Your task to perform on an android device: The line my son is trying to draw with canvas is not straight, so with the help of a line shape, draw a straight line for me.
Image 0: 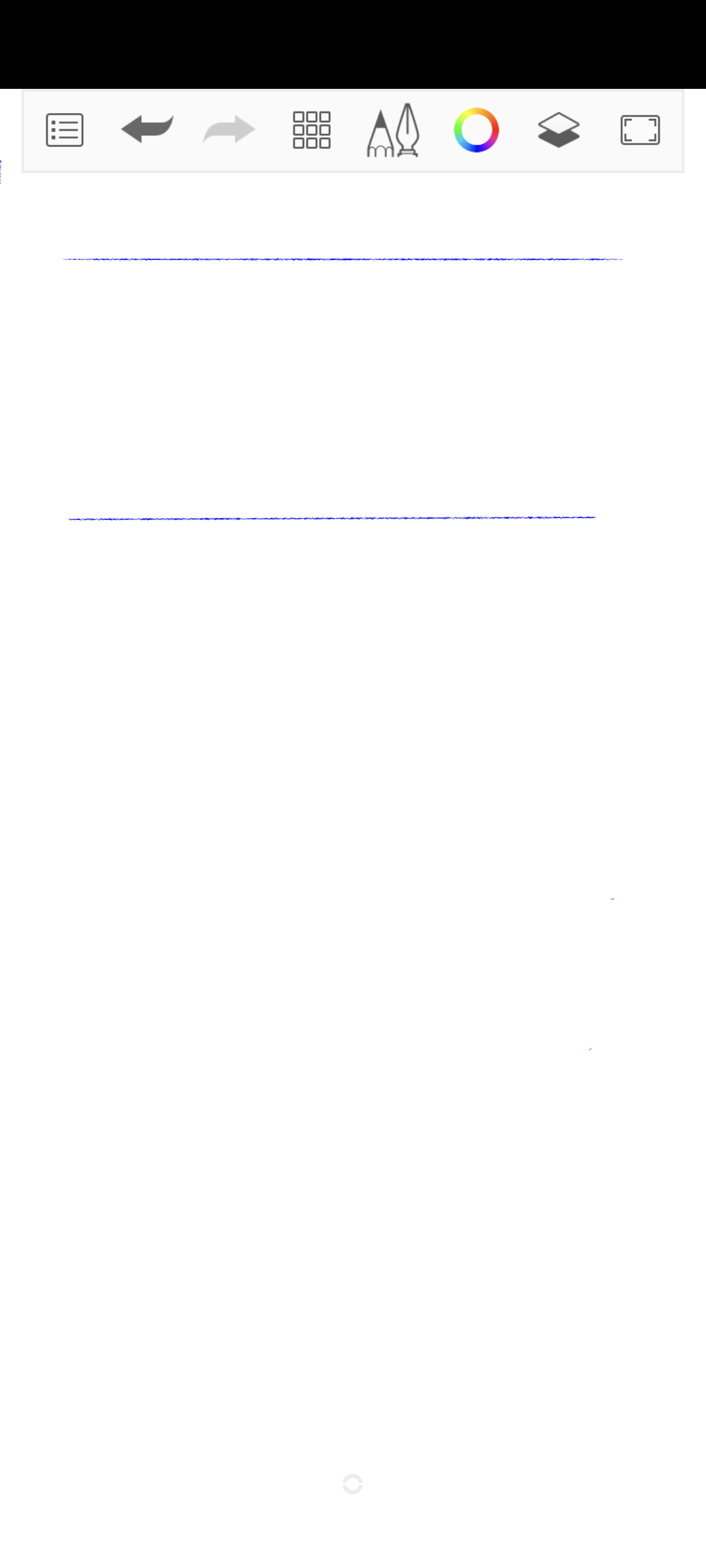
Click on the Tool box.
Step 0: click (307, 110)
Image 1: 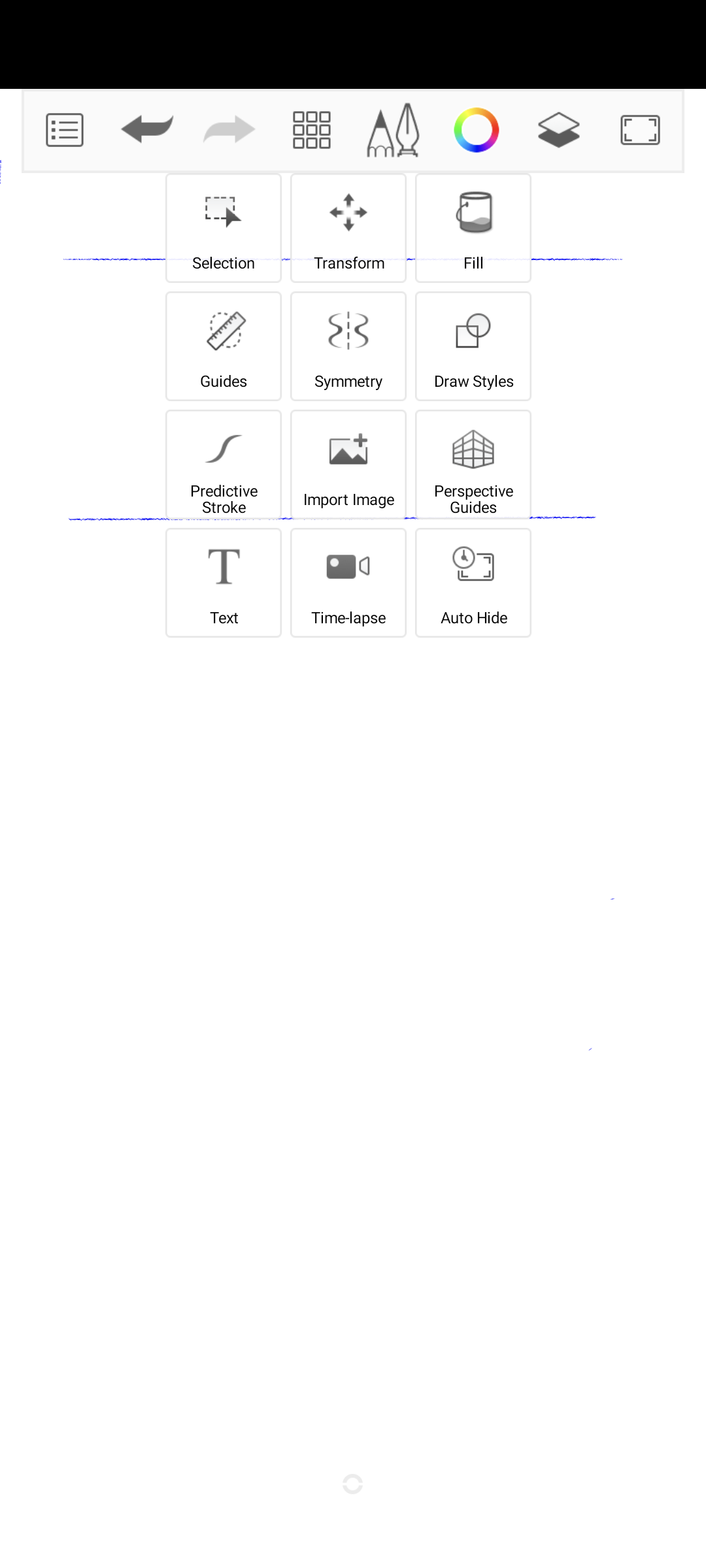
Click on the Tool "Draw Styles".
Step 1: click (460, 334)
Image 2: 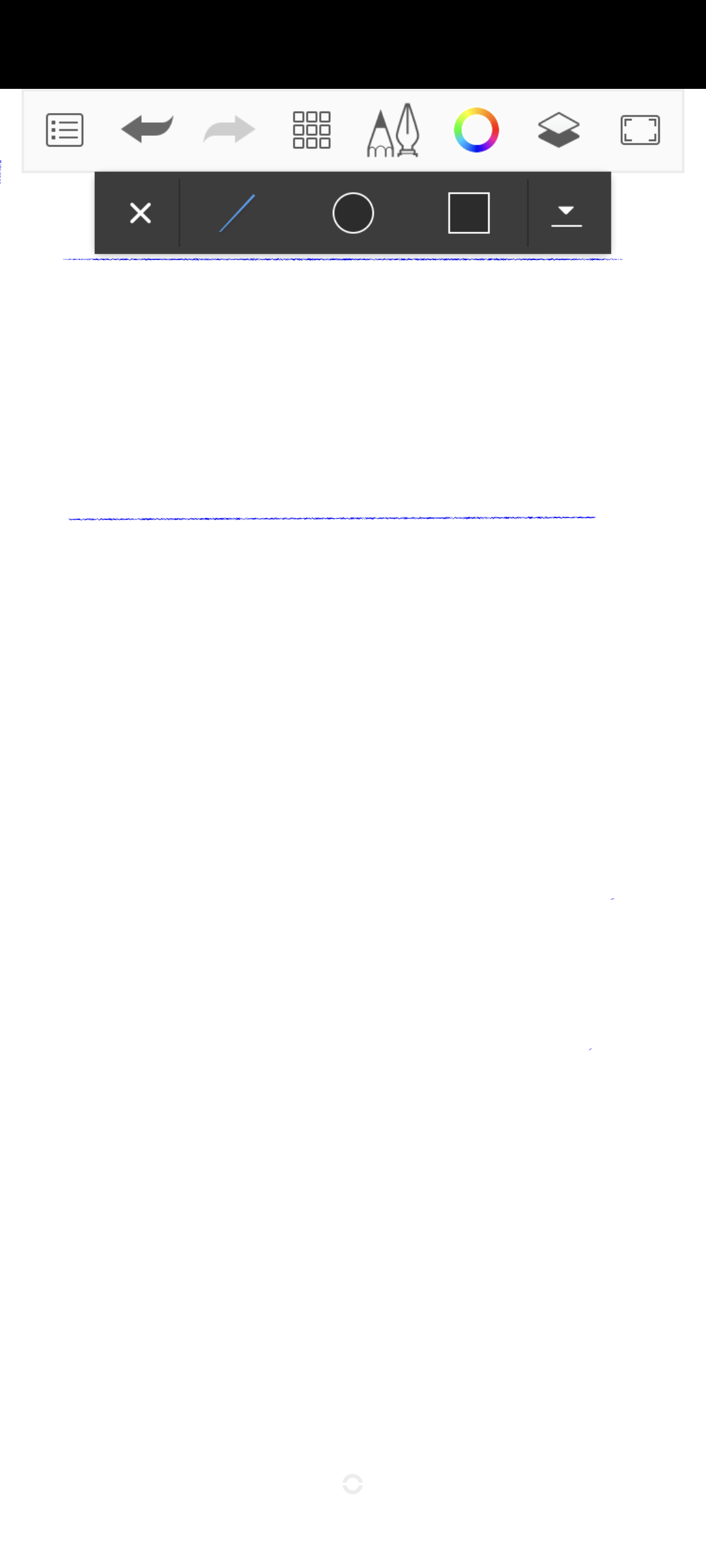
Select the line shape.
Step 2: click (228, 219)
Image 3: 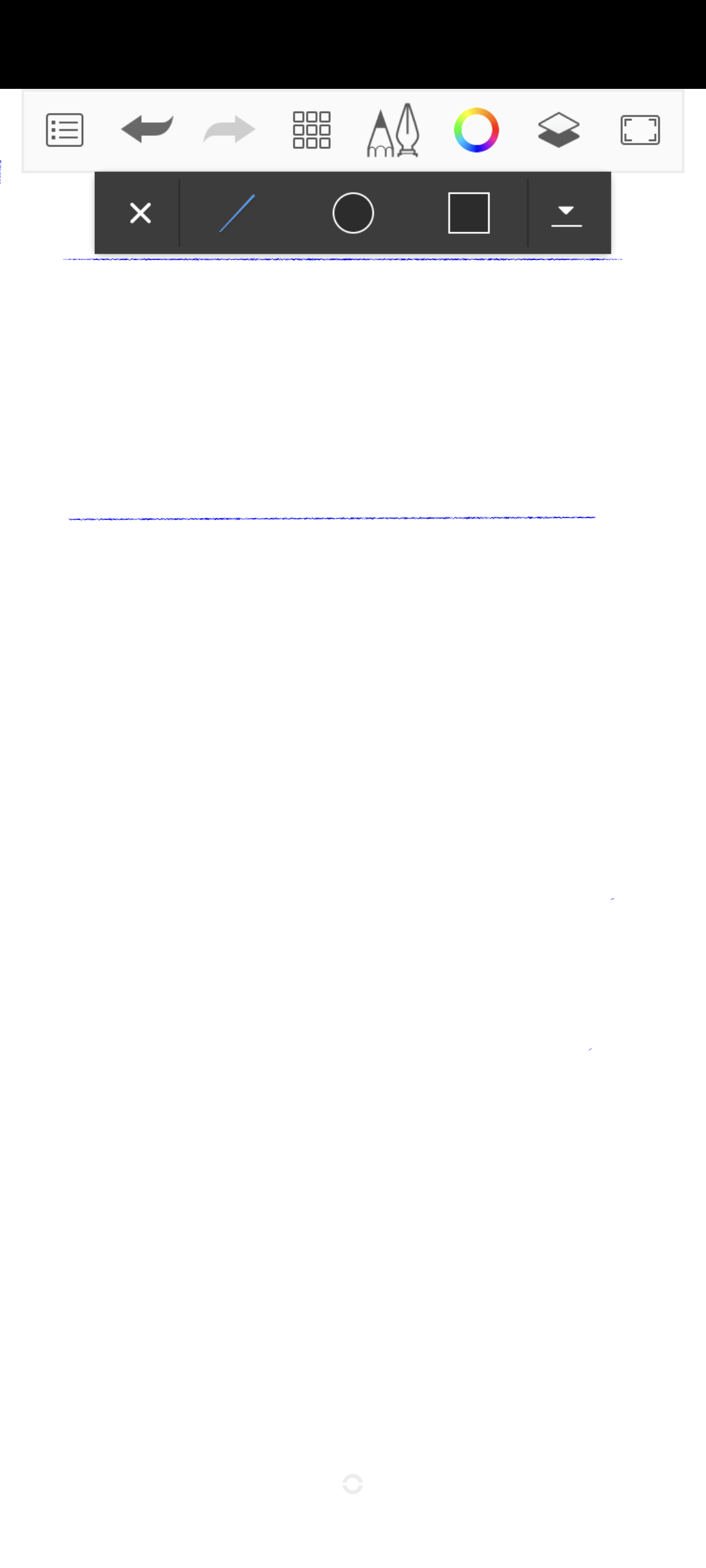
Draw a line.
Step 3: scroll left